Your task to perform on an android device: Open All Trails app, search for trails near 98107, make sure to sort by distance up to 60 miles and set the difficulty filter to Easy
Image 0: 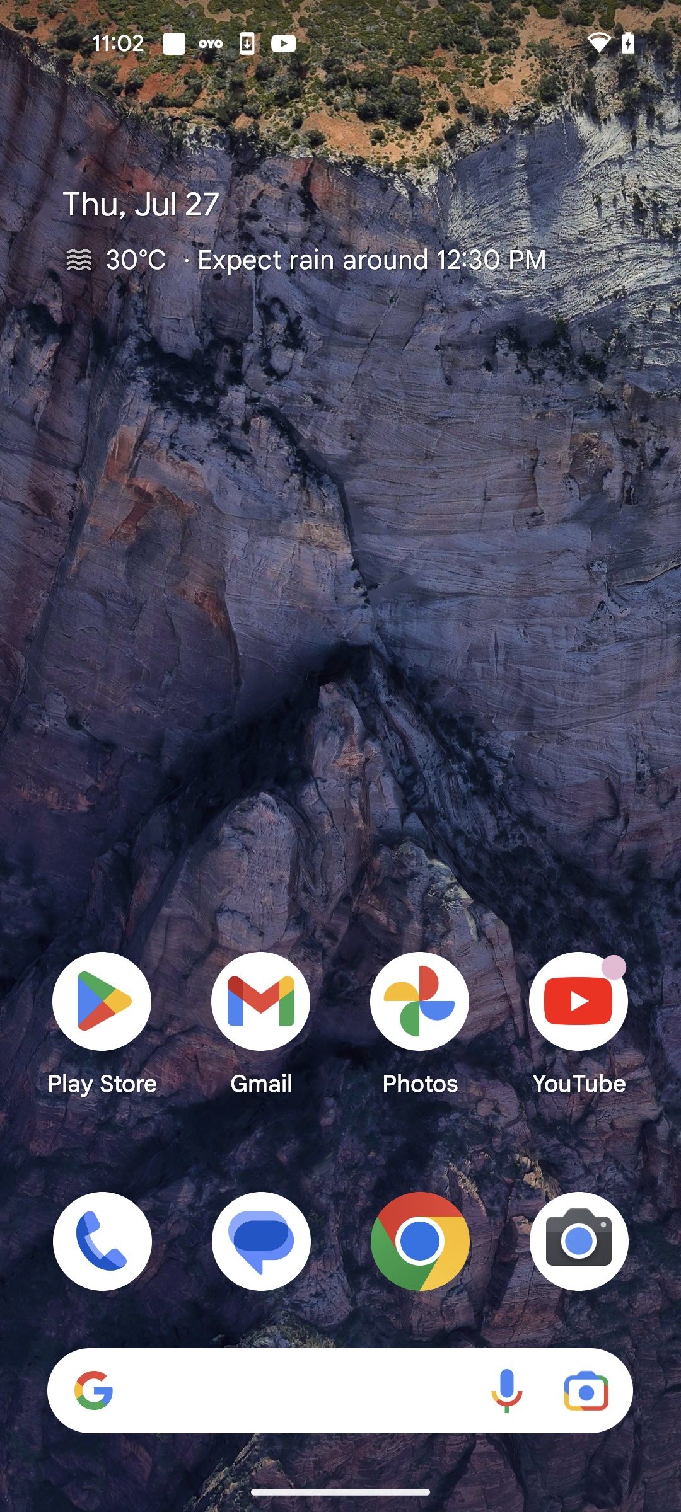
Open All Trails app
Step 0: open app "AllTrails"
Image 1: 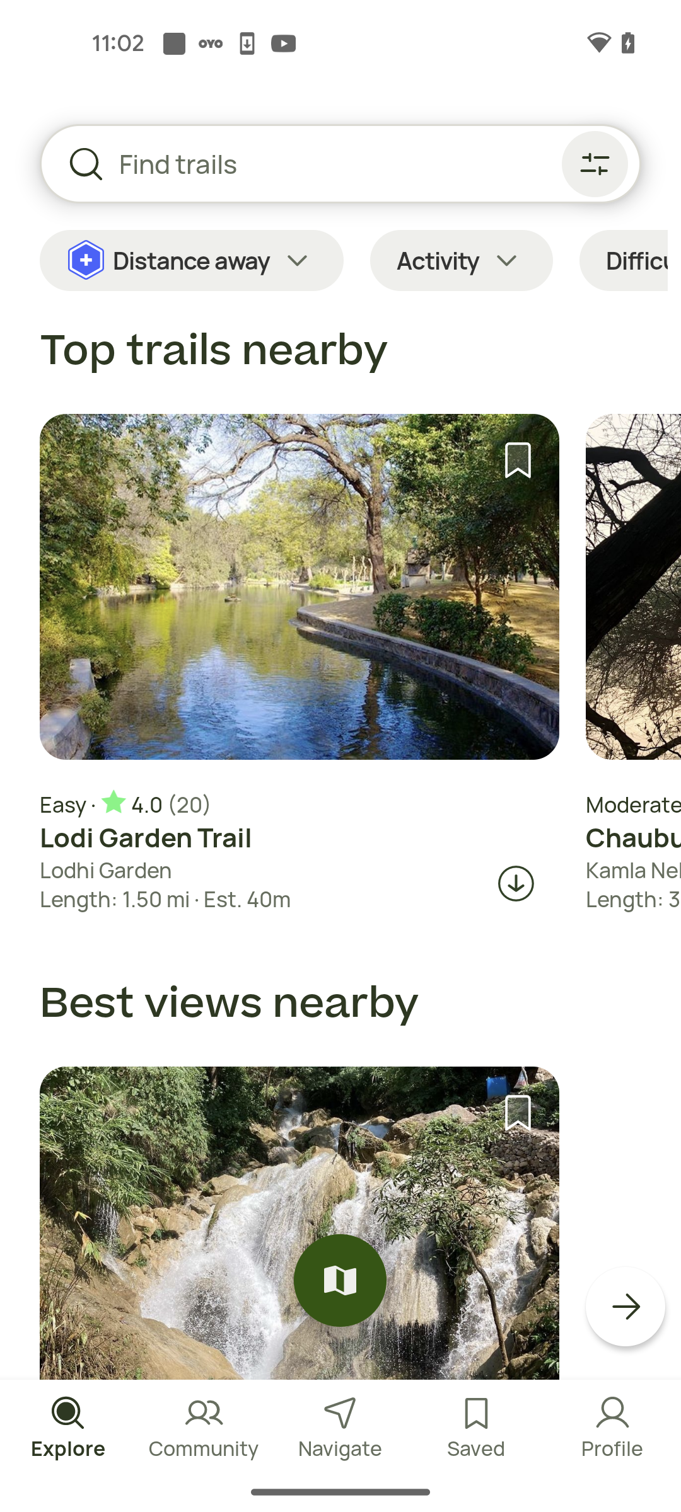
Go to the search bar
Step 1: click (364, 163)
Image 2: 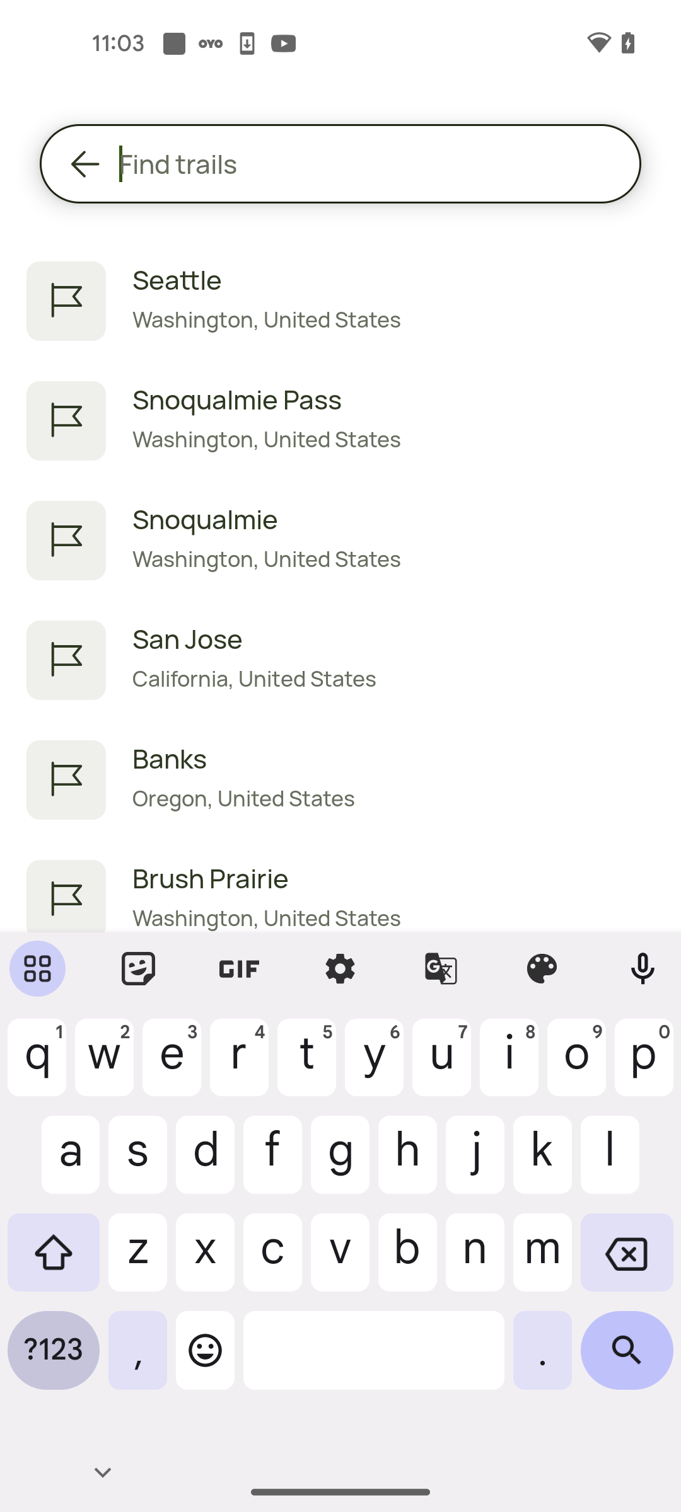
Search for trails near Zip code 98107
Step 2: type "98107"
Image 3: 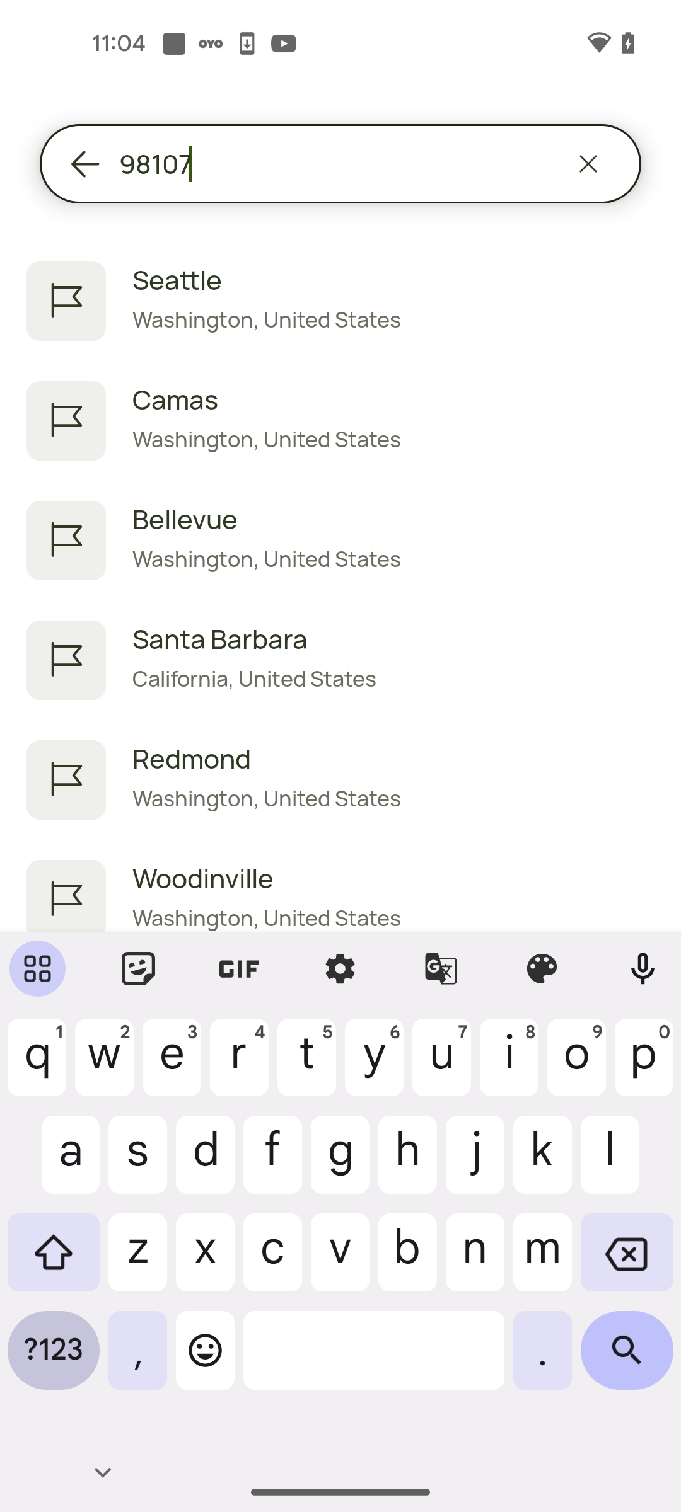
Click on the first search result
Step 3: click (393, 280)
Image 4: 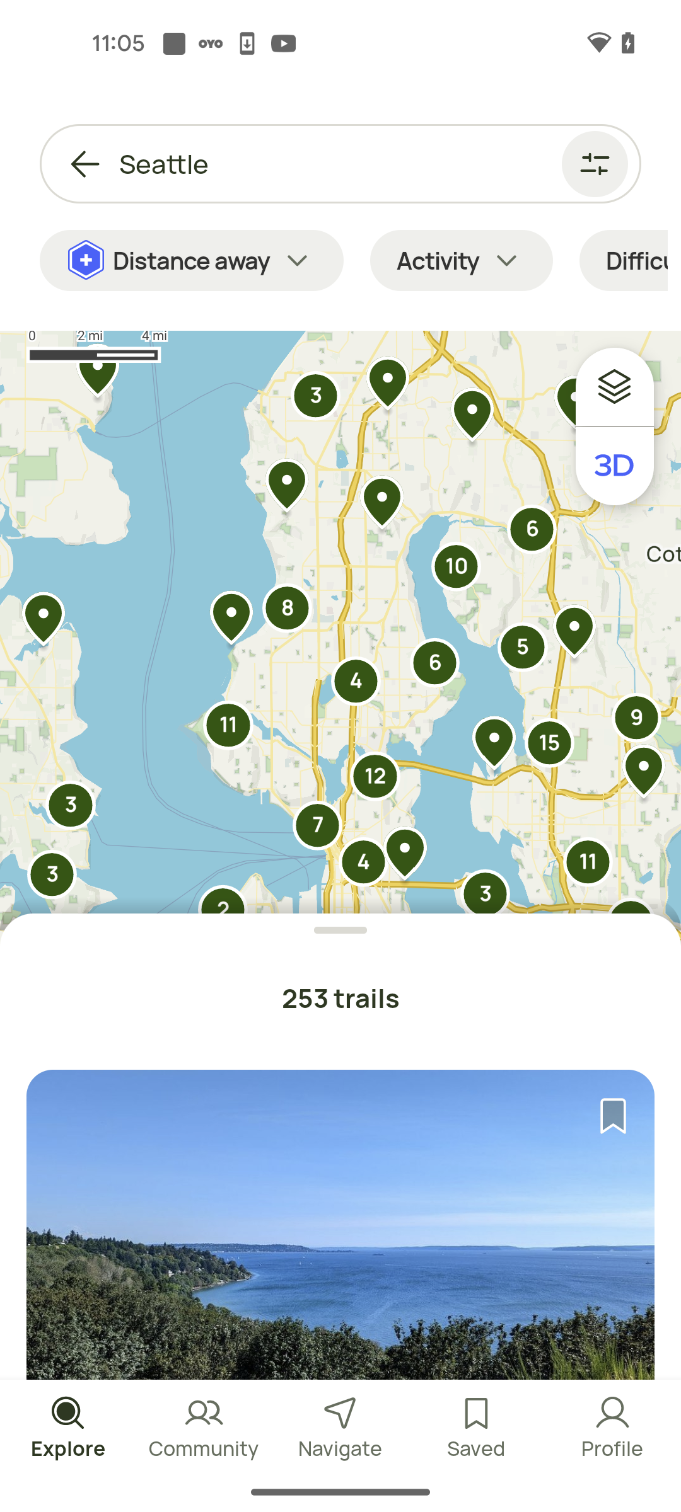
Click on the Filters icon at the top right corner of the screen
Step 4: click (588, 164)
Image 5: 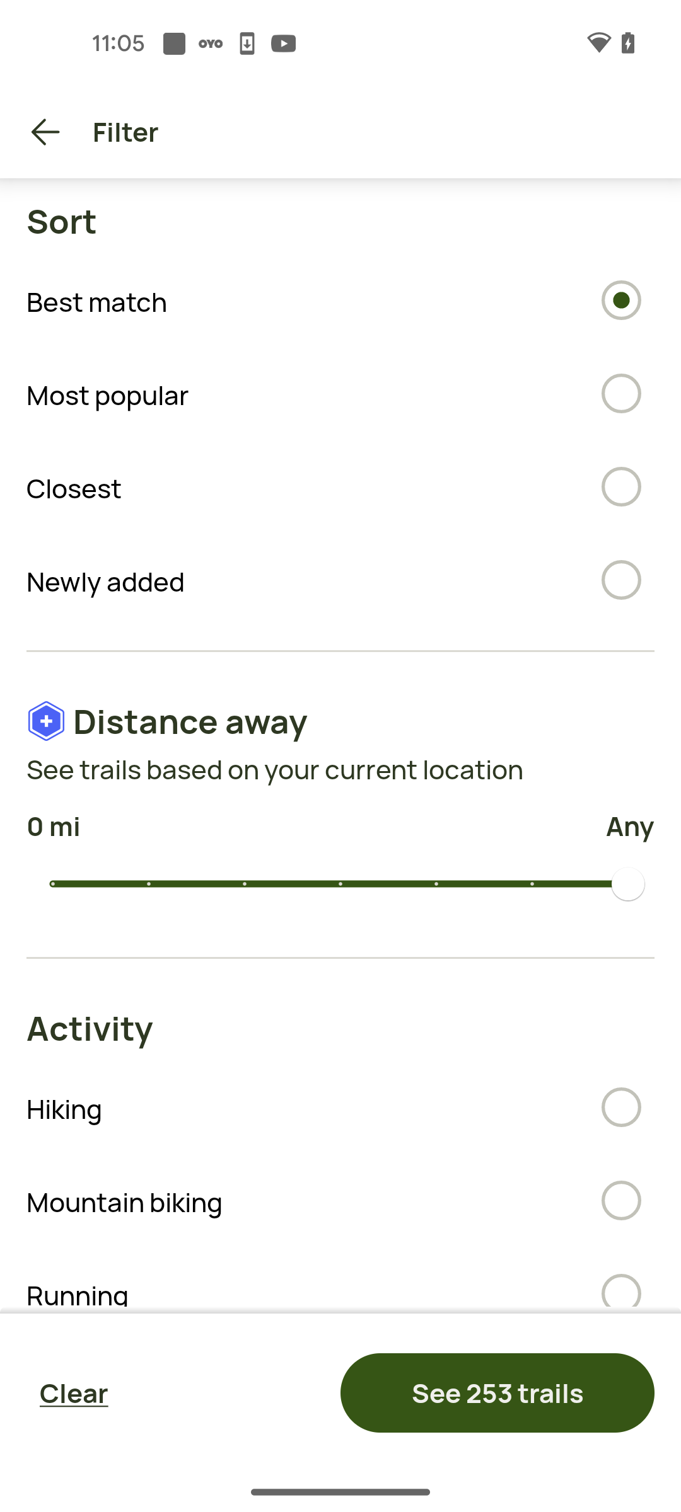
Set the trails distance up to 60 miles
Step 5: click (527, 880)
Image 6: 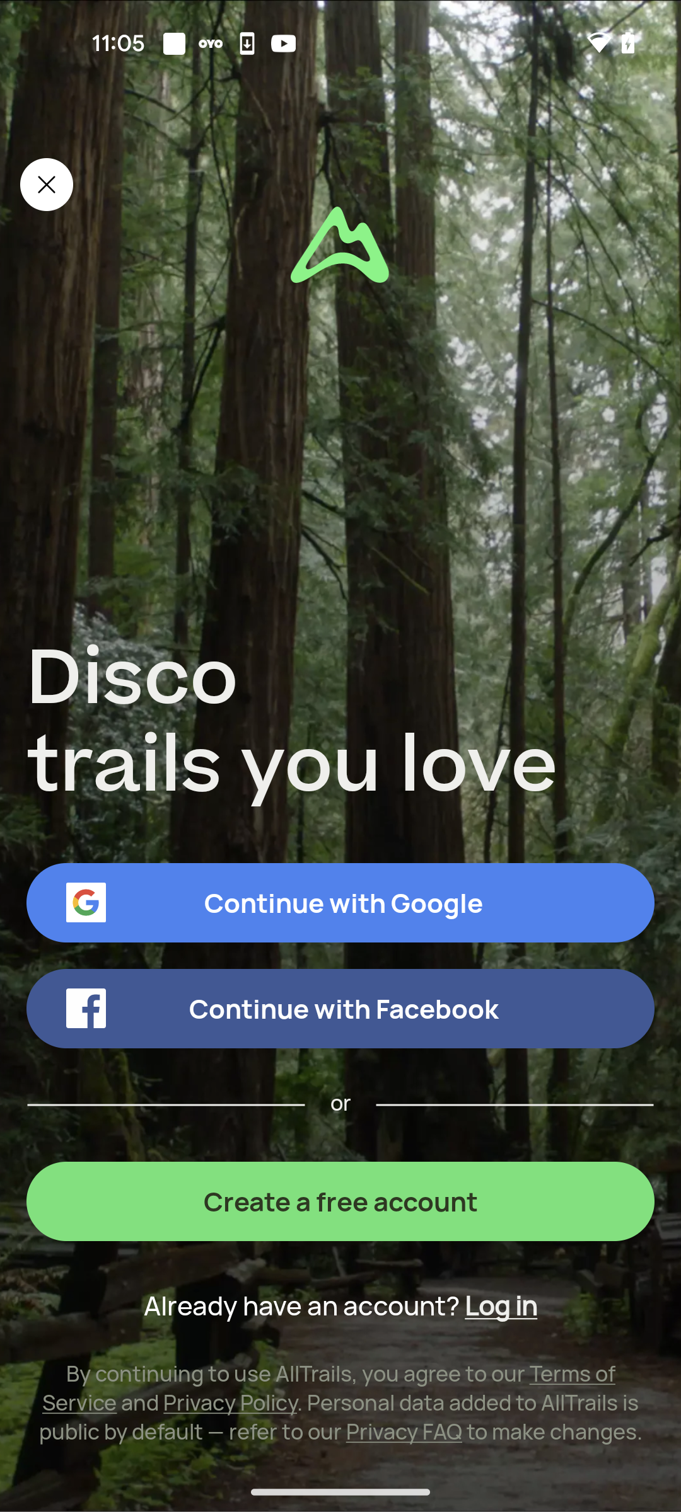
Click on the close icon at the top left corner of the screen
Step 6: click (46, 184)
Image 7: 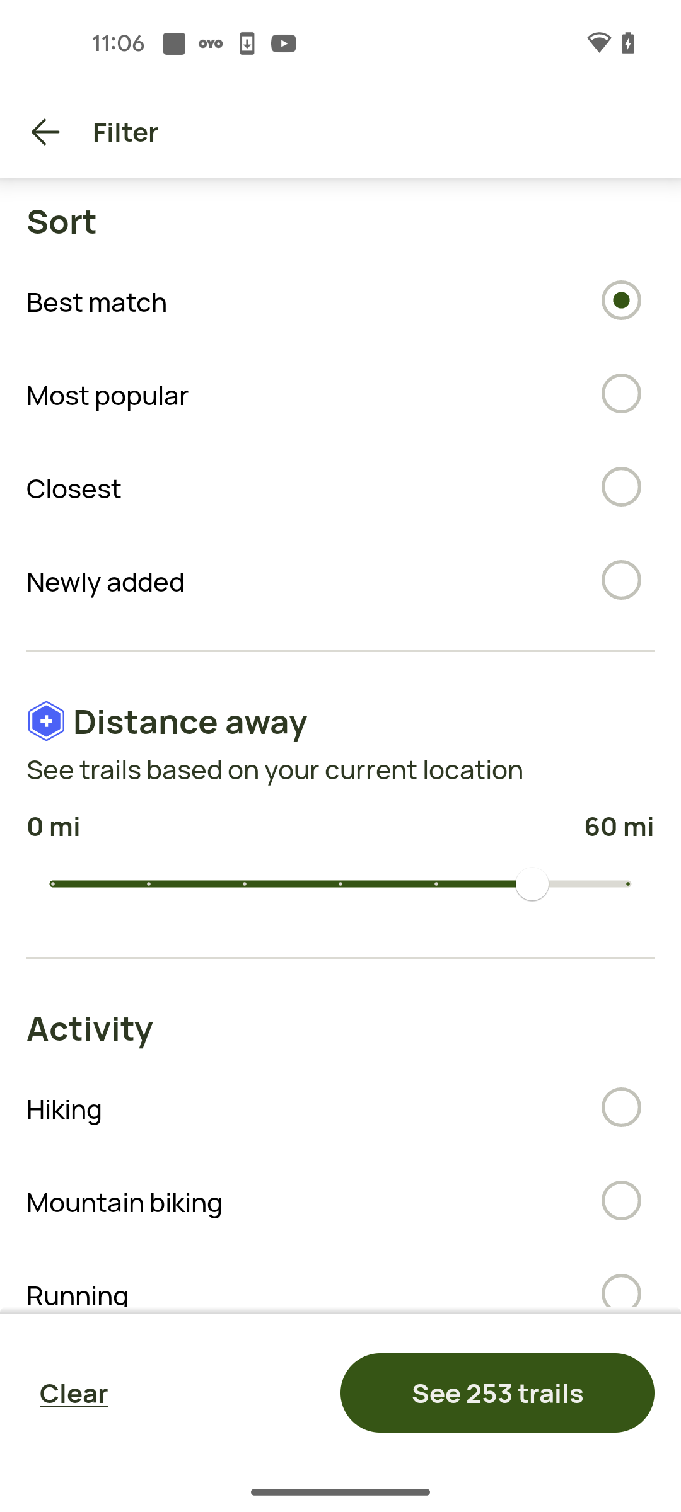
Swipe up to view more filters
Step 7: scroll down
Image 8: 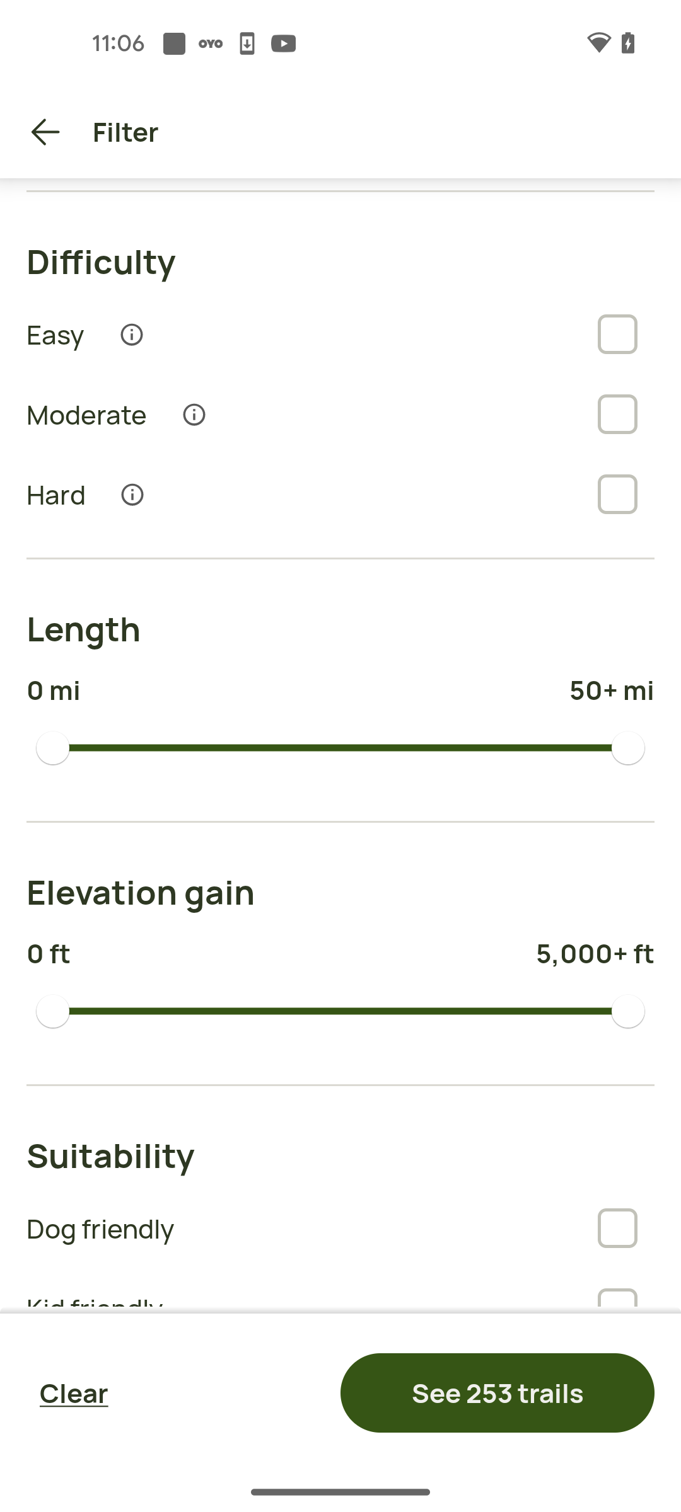
Select the Difficulty level as Easy
Step 8: click (620, 336)
Image 9: 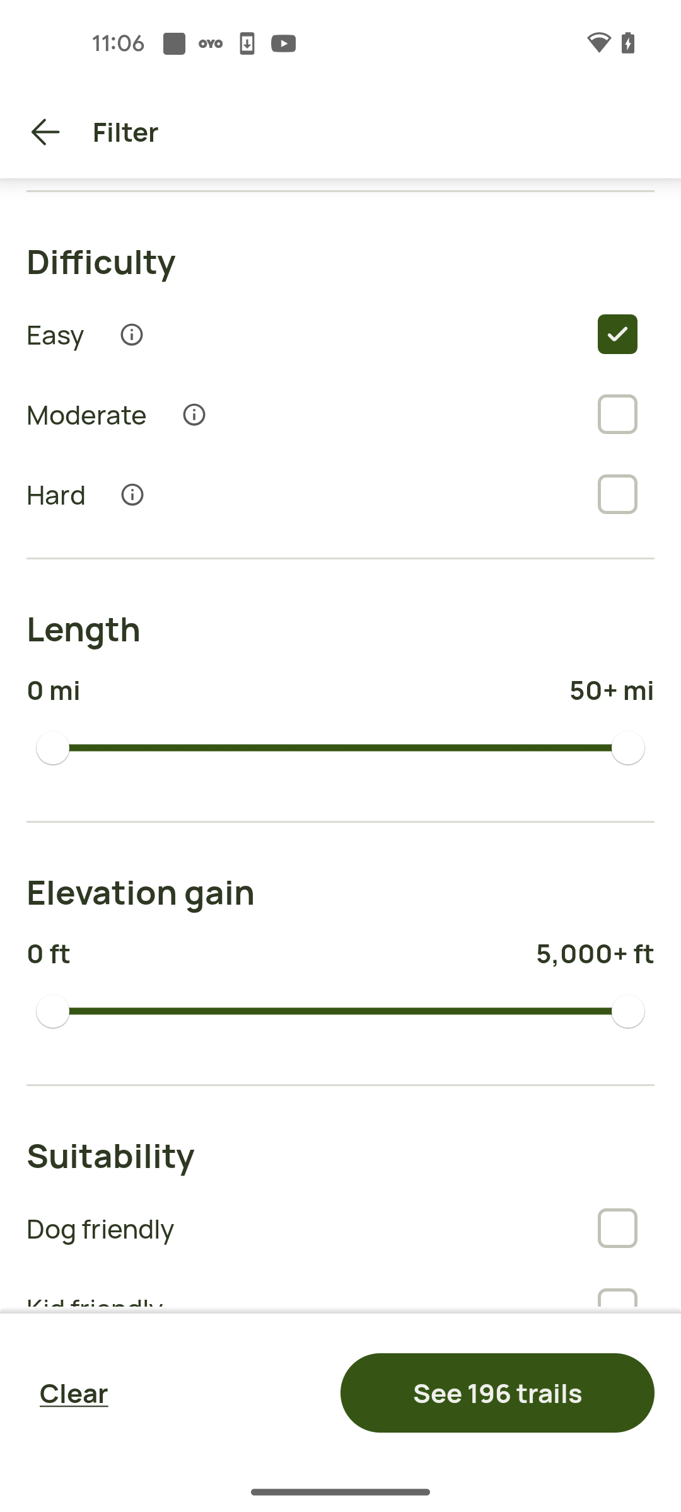
Click on the See 196 trails Option at the bottom right corner of the screen
Step 9: click (498, 1392)
Image 10: 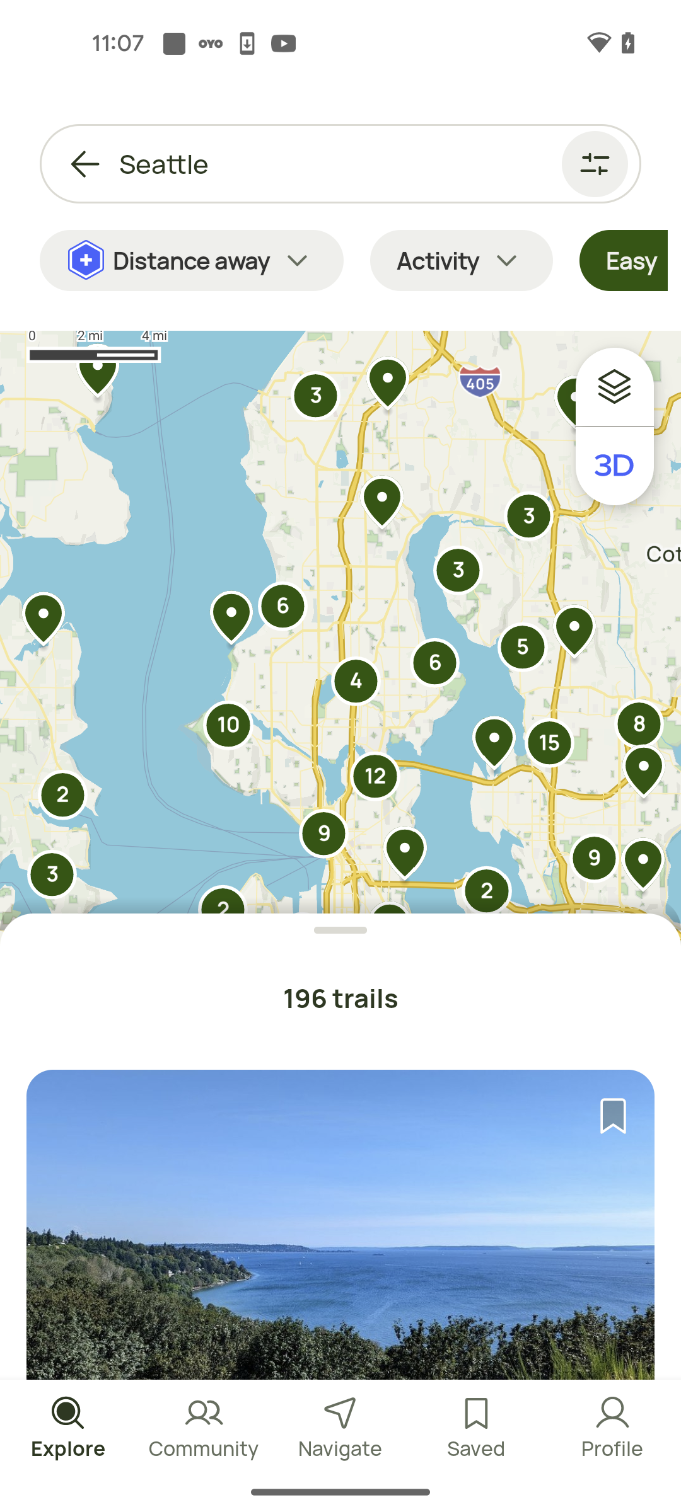
Swipe up to view more trails
Step 10: scroll down